Your task to perform on an android device: Since I want to learn more about the train's amenities, I want to check the first cheapest train scheduled.
Image 0: 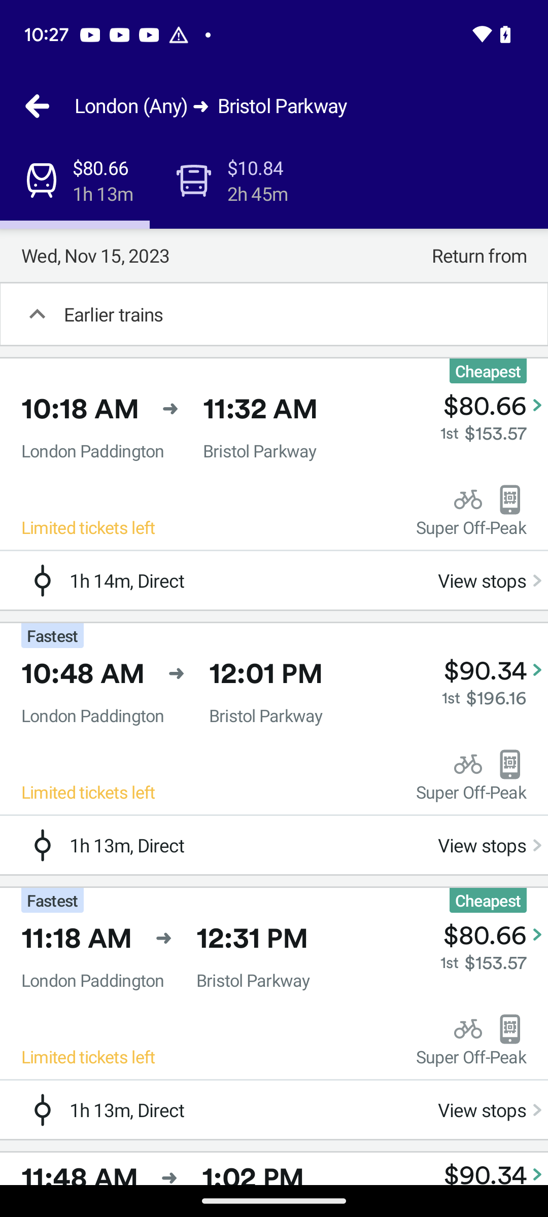
Click on the first search result
Step 0: click (397, 416)
Image 1: 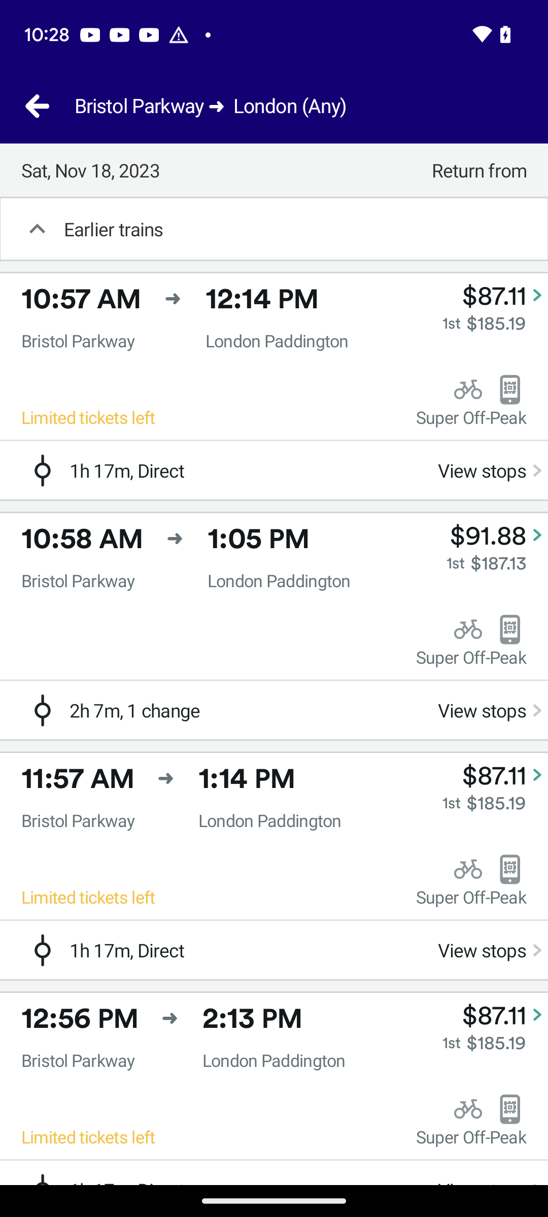
Click on the first search result from the return section
Step 1: click (262, 298)